Your task to perform on an android device: Start a stopwatch and perform a single lap action after 5 minutes, then stop the stopwatch.
Image 0: 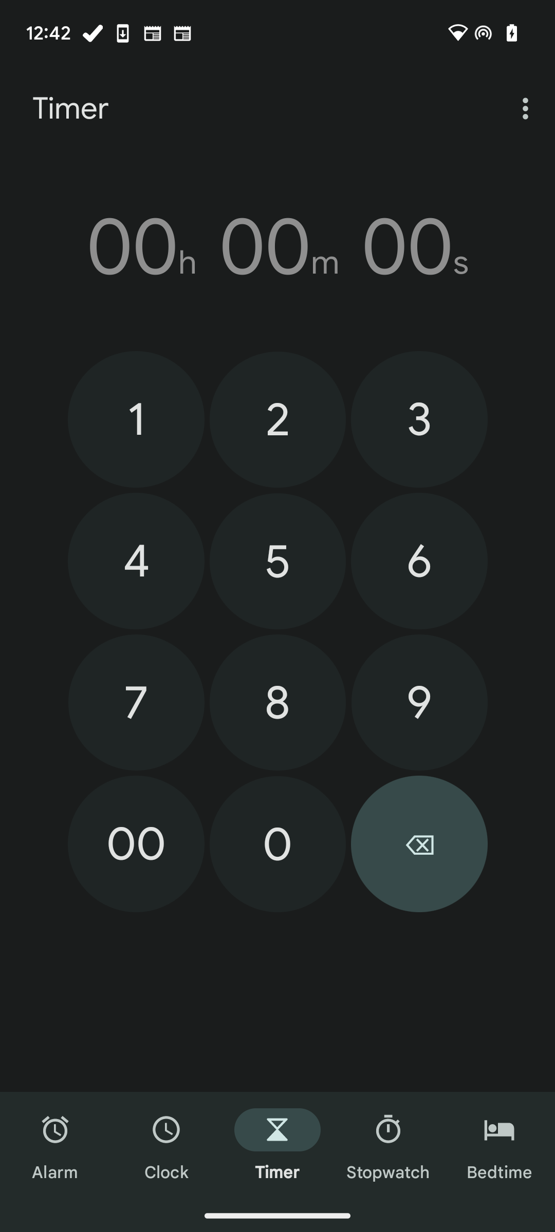
Go to the stopwatch tab at the bottom of the screen
Step 0: click (388, 1146)
Image 1: 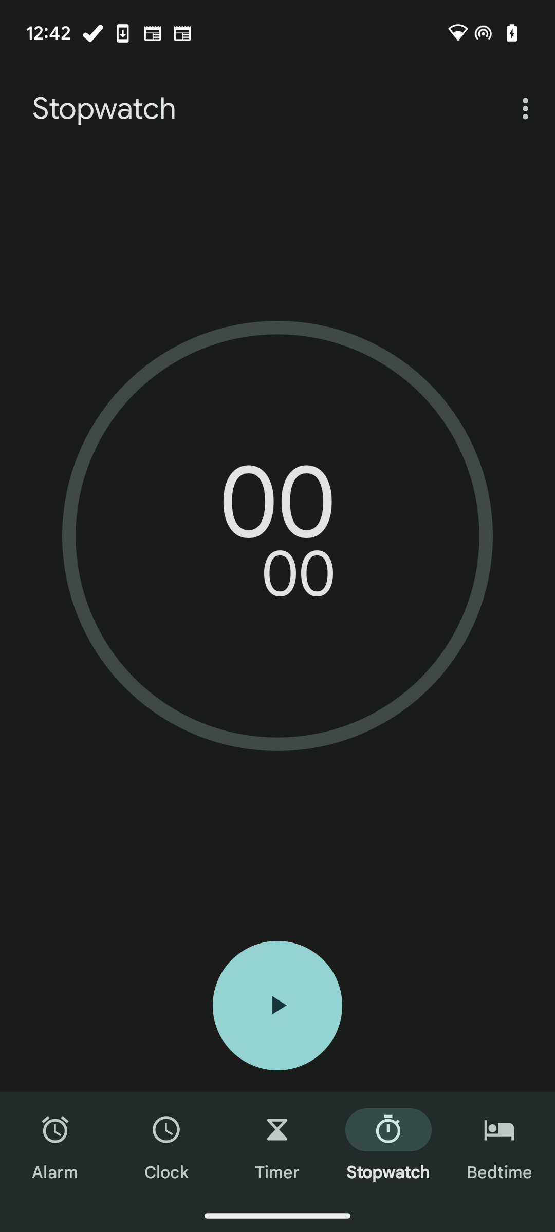
Click on the start button
Step 1: click (277, 1005)
Image 2: 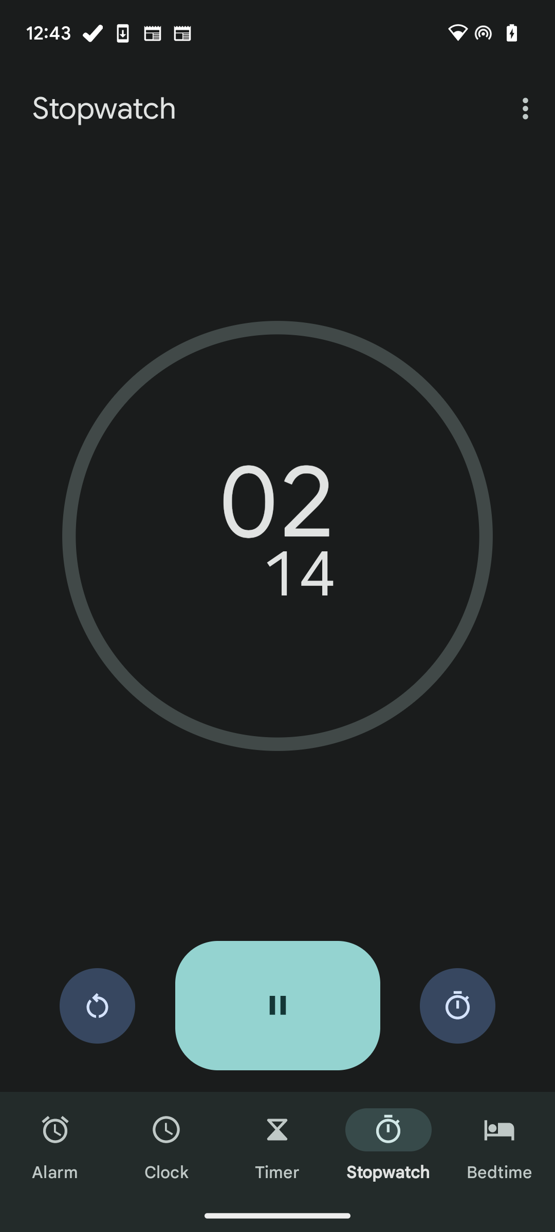
Click on the lap button at the button right side when the timer crosses 5 minutes
Step 2: click (457, 1006)
Image 3: 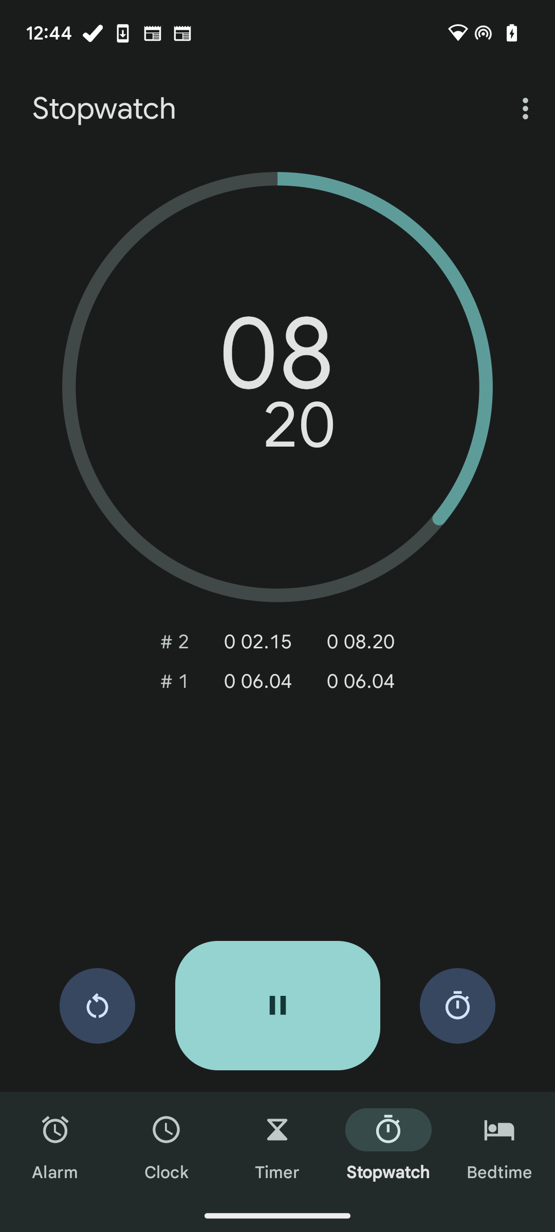
Click on the pause button 
Step 3: click (277, 1005)